Your task to perform on an android device: I want to add the image plane.jpg to the slide in the Google Slides app.
Image 1: 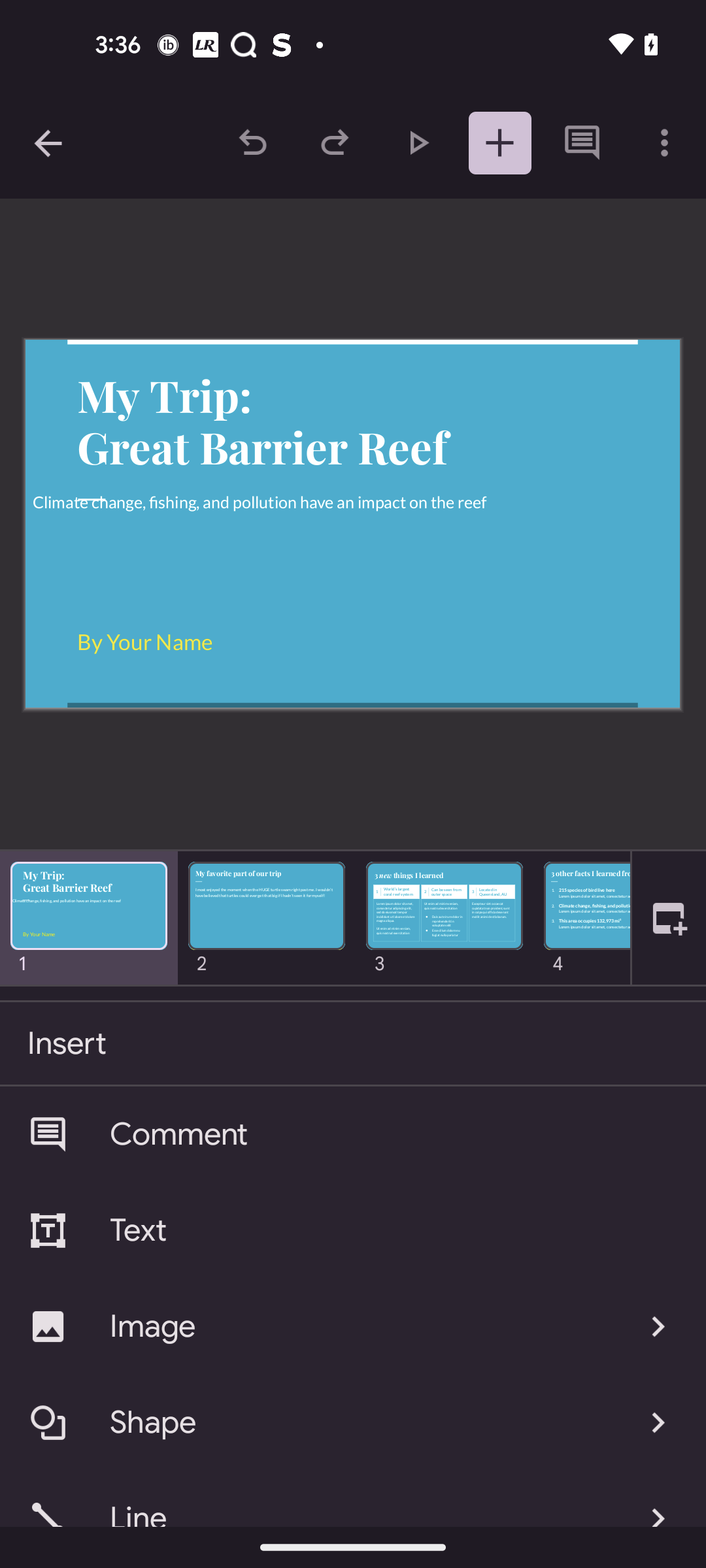
Click on the Image option
Step 1: click (360, 1326)
Image 2: 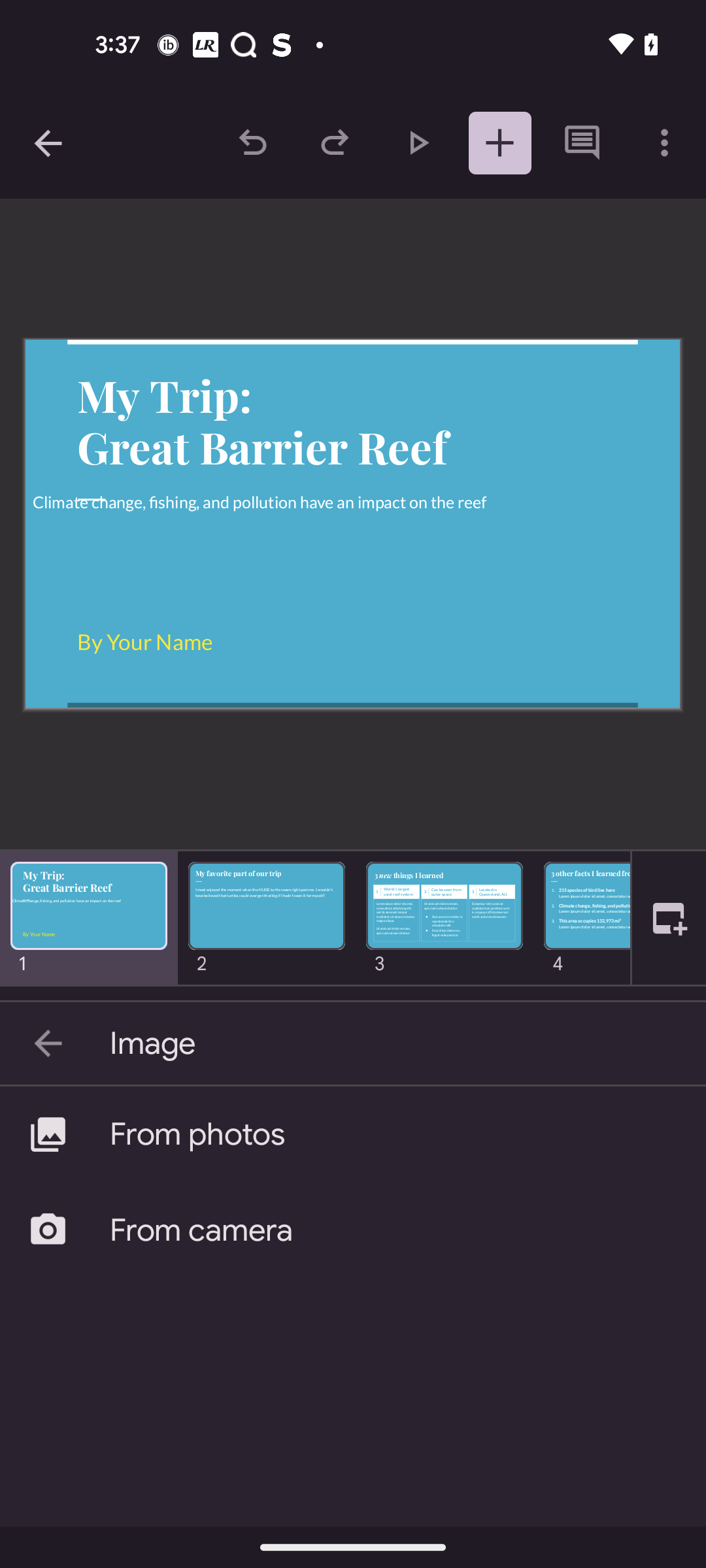
Click on the From photos
Step 2: click (394, 1134)
Image 3: 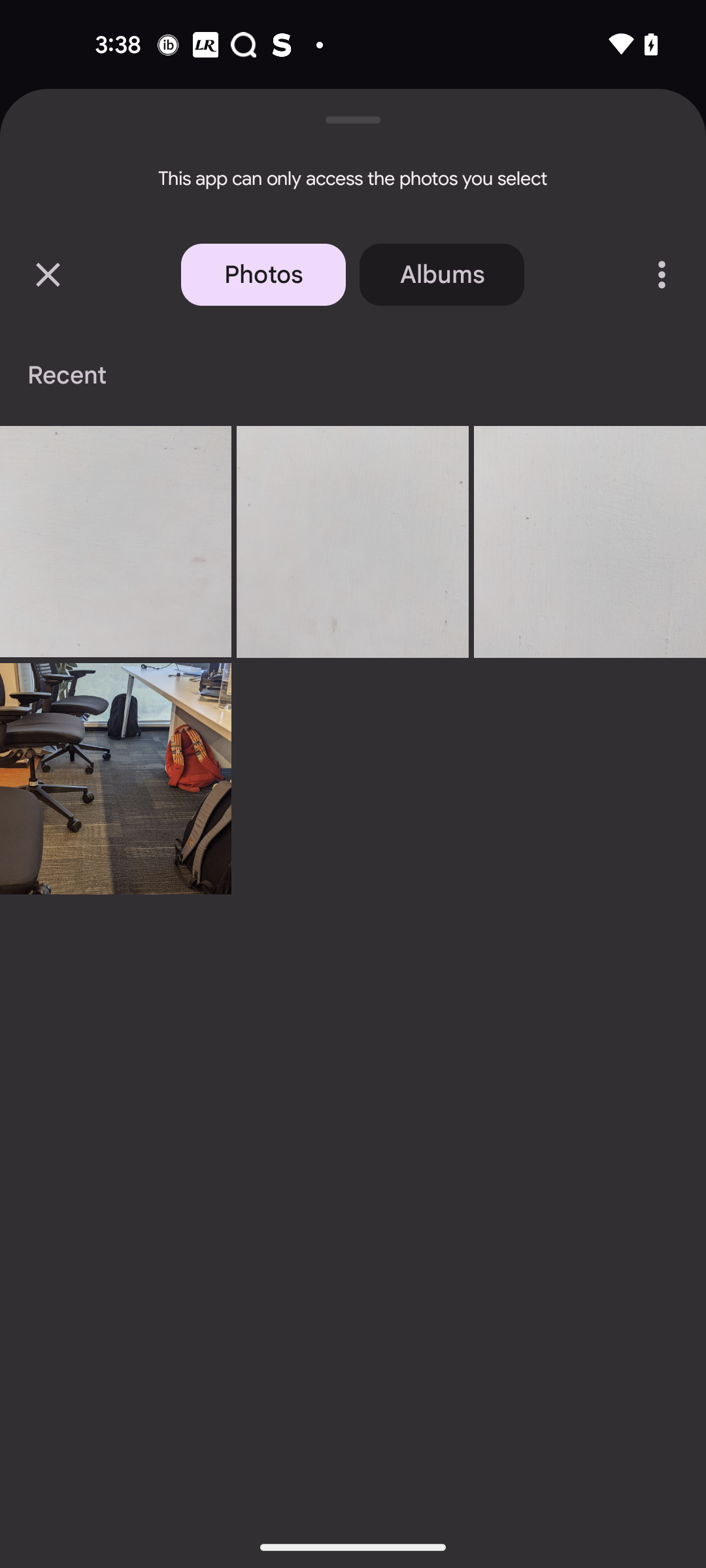
Click on the first image
Step 3: click (115, 542)
Image 4: 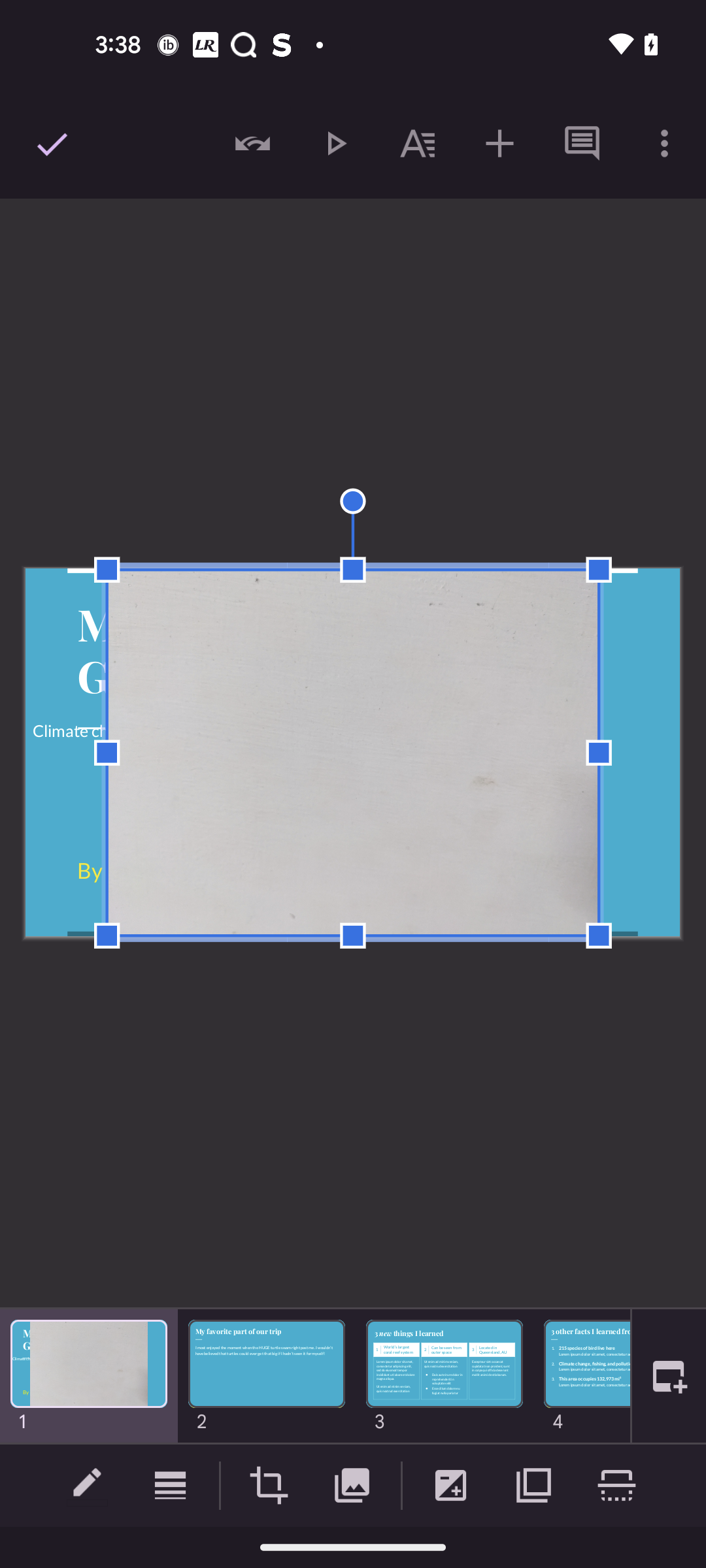
Click on the tick icon at the top left corner of the screen
Step 4: click (48, 143)